Your task to perform on an android device: I am planning to visit Dubai next week , search for a 5 star Hotel from 7 September to 10 september for 2 Adults in Dubai in the Booking.com 
Image 0: 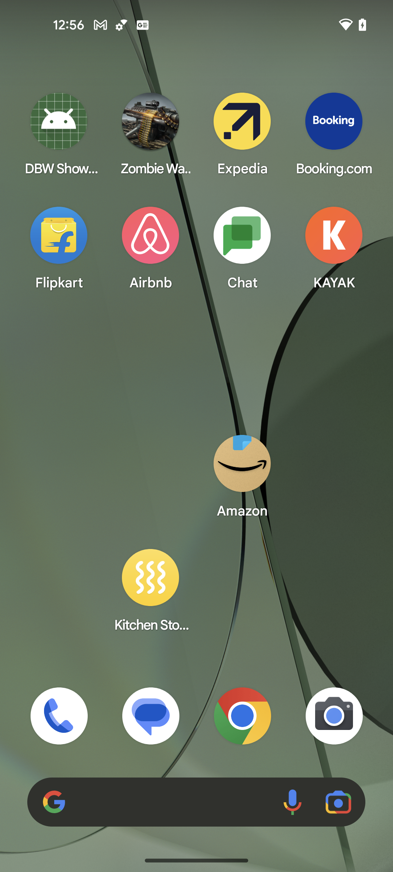
Open the Booking.com app
Step 0: open app "Booking.com"
Image 2: 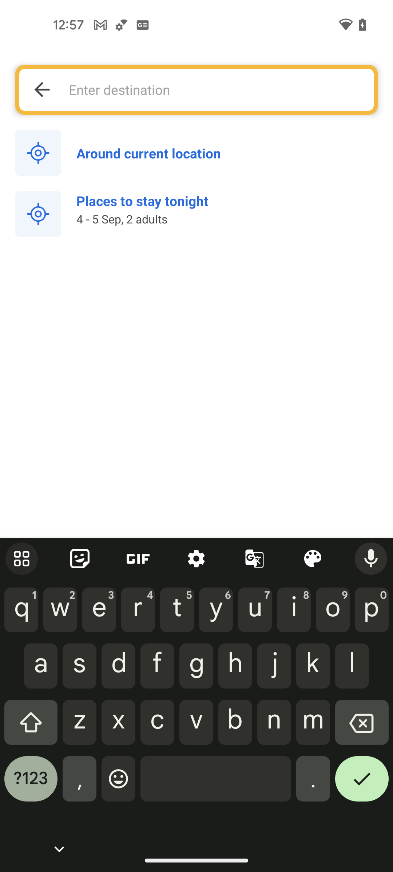
Enter the destination as Dubai
Step 2: type "Dubai"
Image 3: 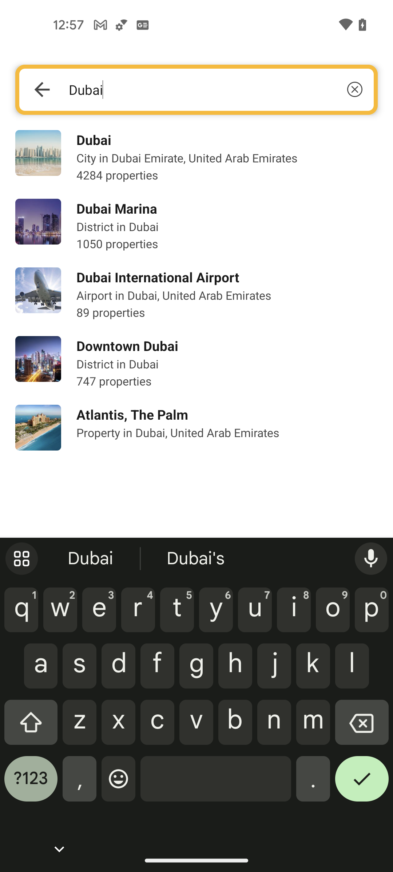
Click on the first suggested result
Step 3: click (227, 158)
Image 4: 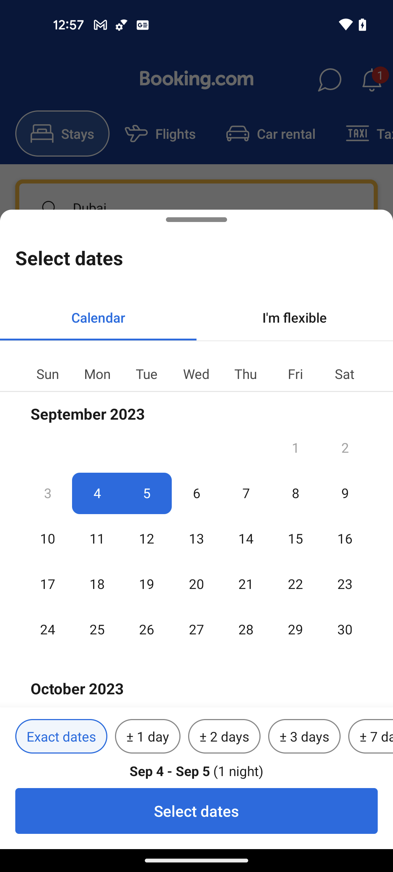
Select the Starting date as 7 September
Step 4: click (246, 489)
Image 5: 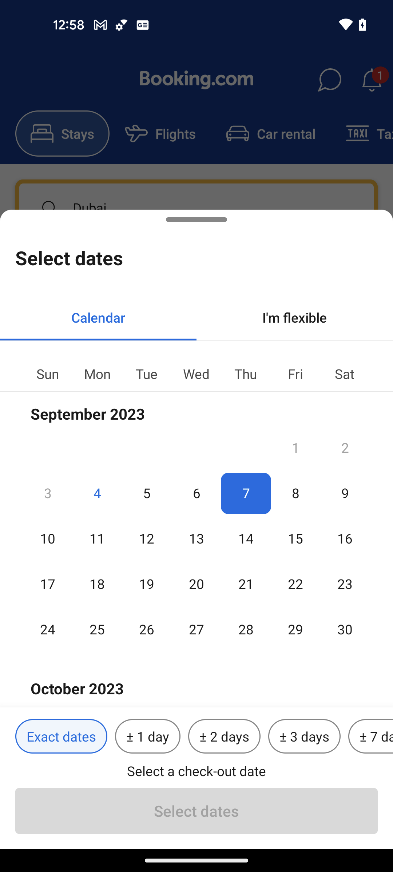
Select the End date as 10 September
Step 5: click (48, 531)
Image 6: 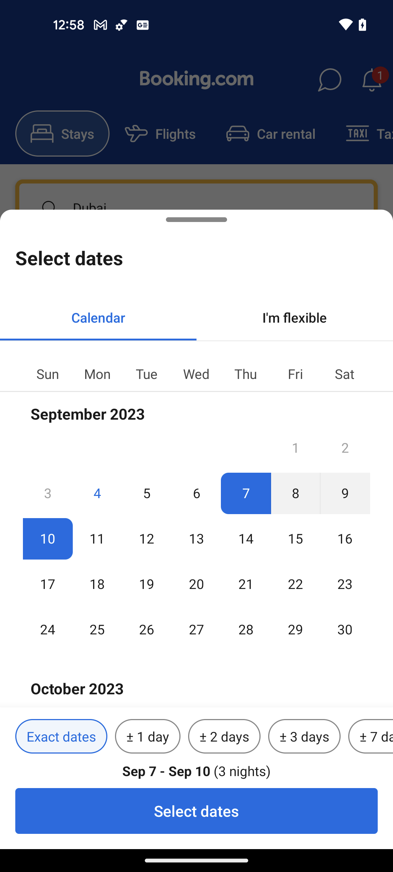
Click on the Select dates at the bottom of the screen
Step 6: click (196, 811)
Image 7: 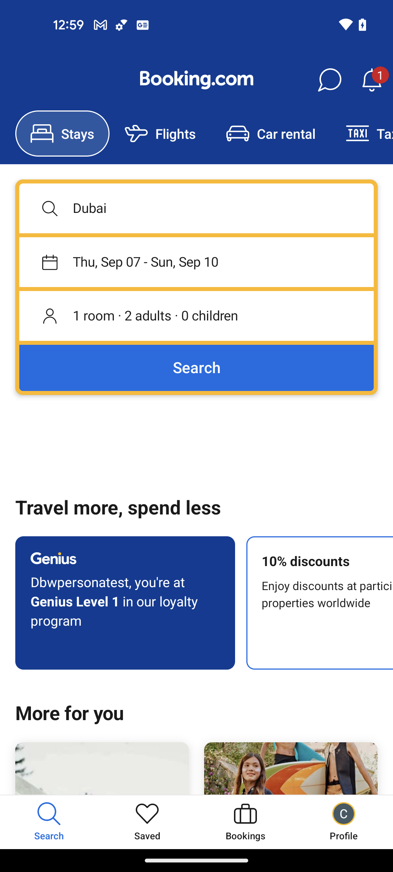
Click on the Search button
Step 7: click (196, 368)